Your task to perform on an android device: In the Google slides app, I want to add the first image of the google photos to the first slide of the presentation
Image 0: 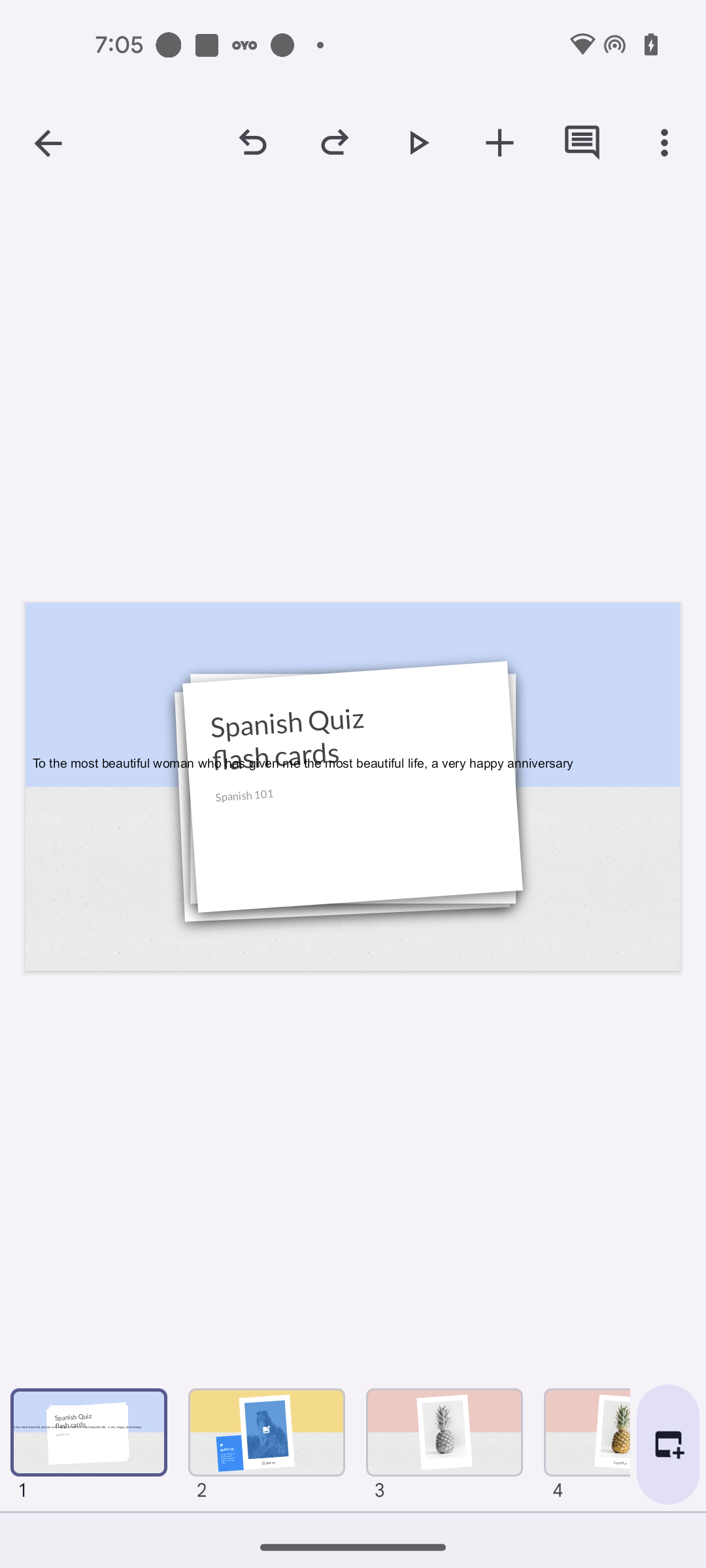
Click on the Plus icon at the top of the screen
Step 0: click (499, 142)
Image 1: 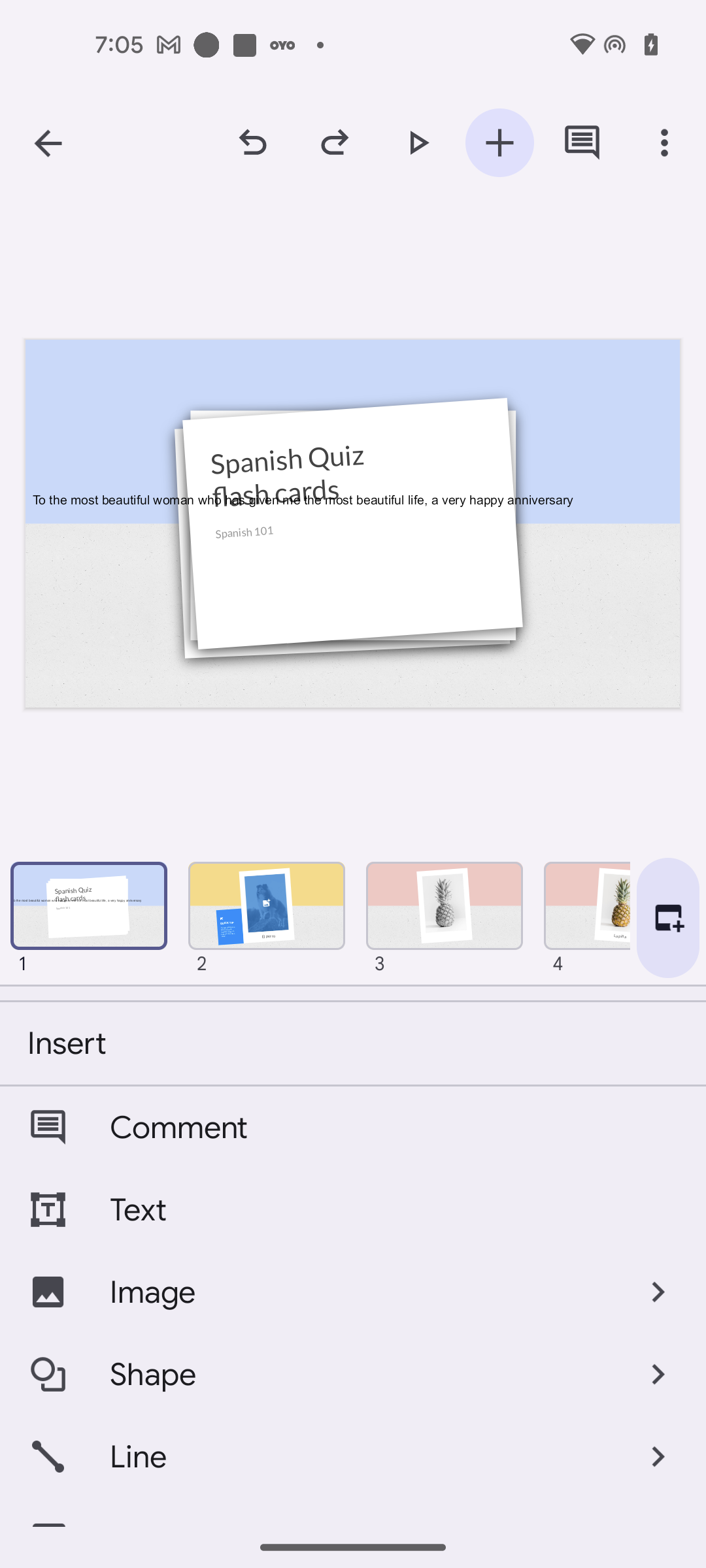
Click on the Image option
Step 1: click (360, 1292)
Image 2: 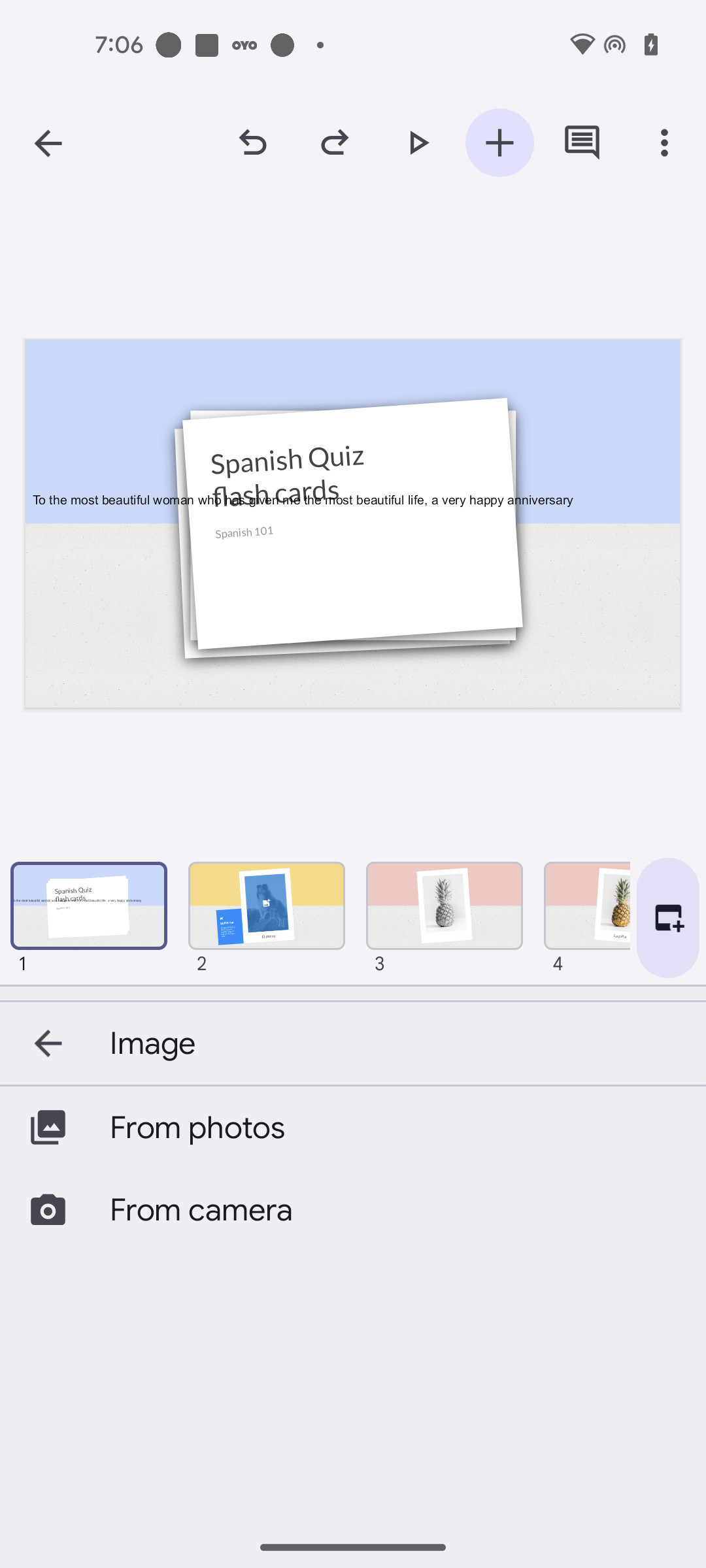
Open the From photos option
Step 2: click (394, 1127)
Image 3: 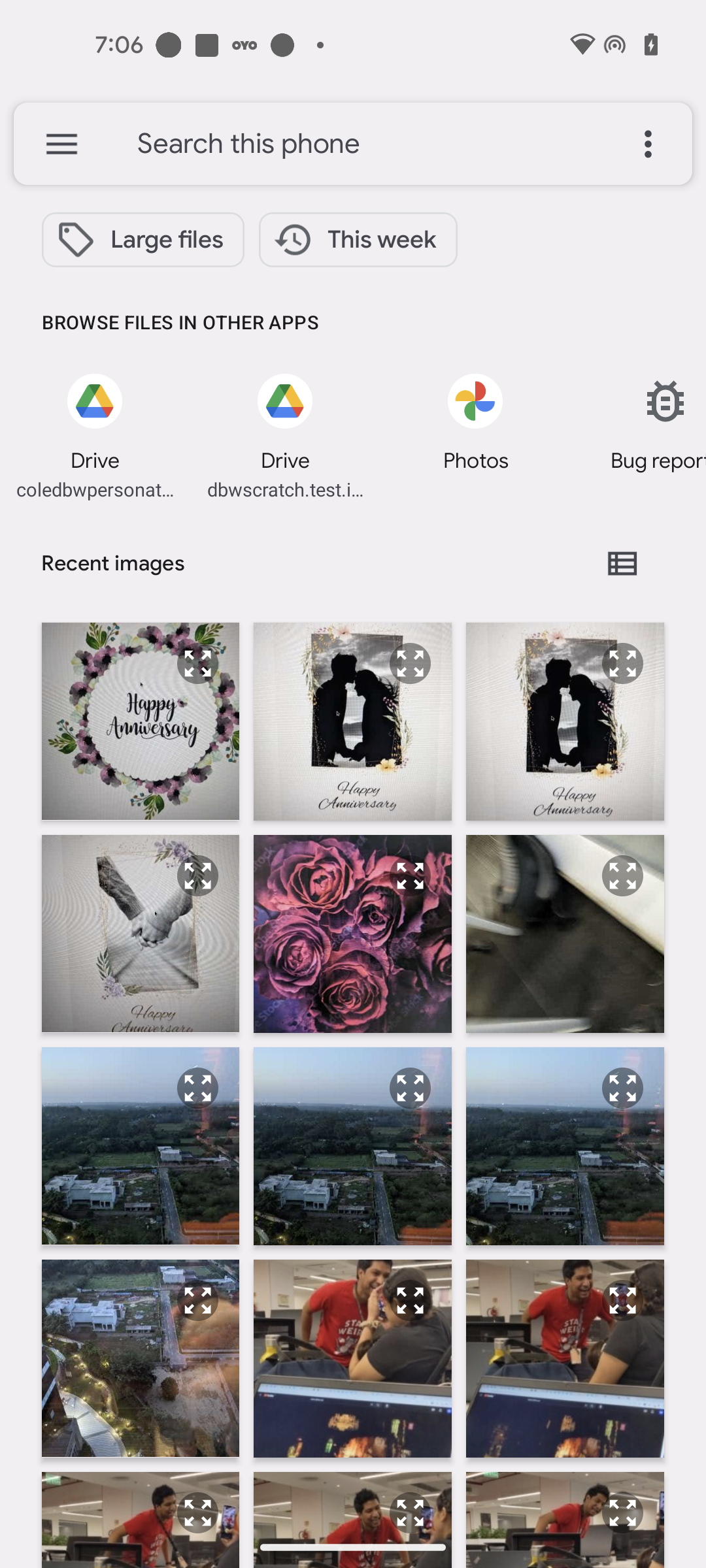
Click on the First photo
Step 3: click (140, 721)
Image 4: 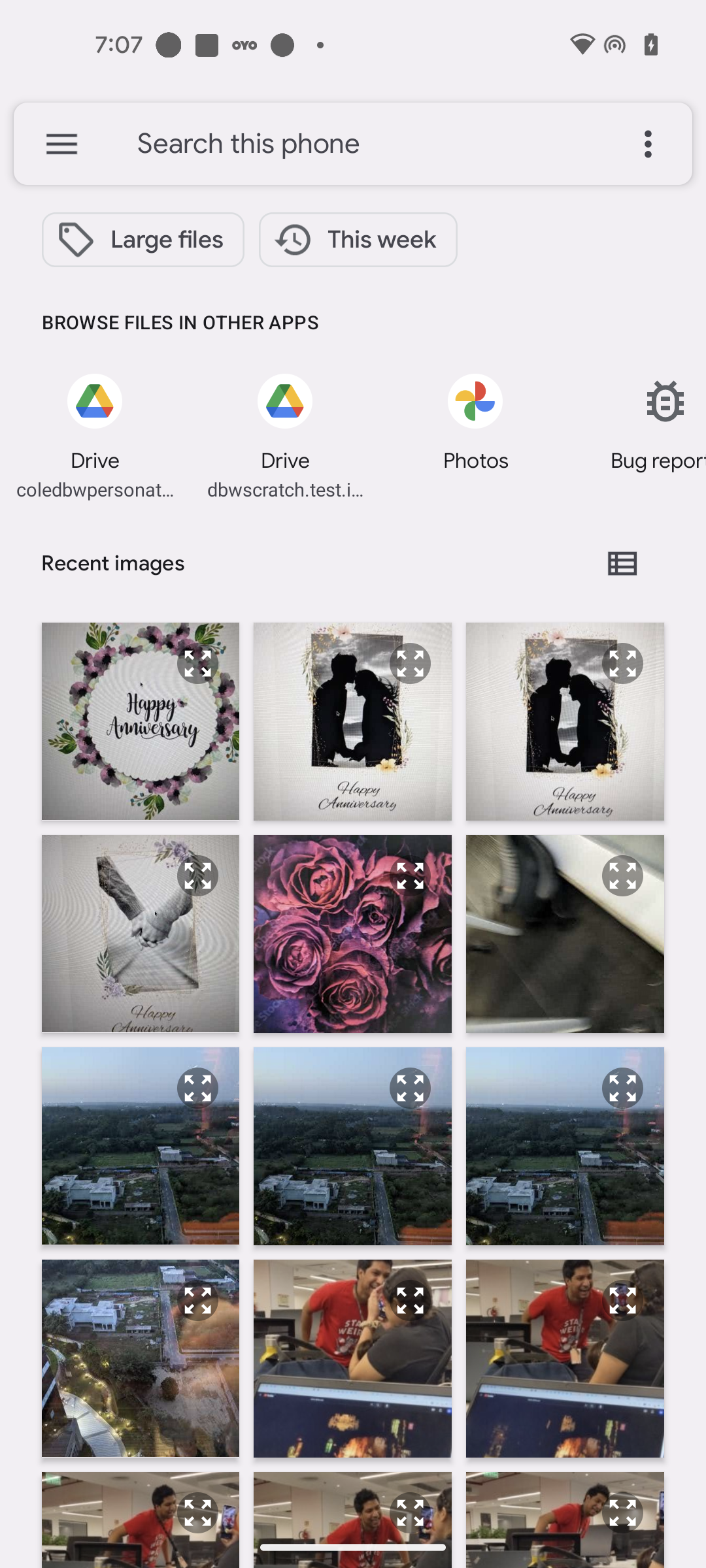
Click on the First photo
Step 4: wait